Your task to perform on an android device: After making changes in this form I want to view this form, so take a preview of this form in the Jotform app.
Image 0: 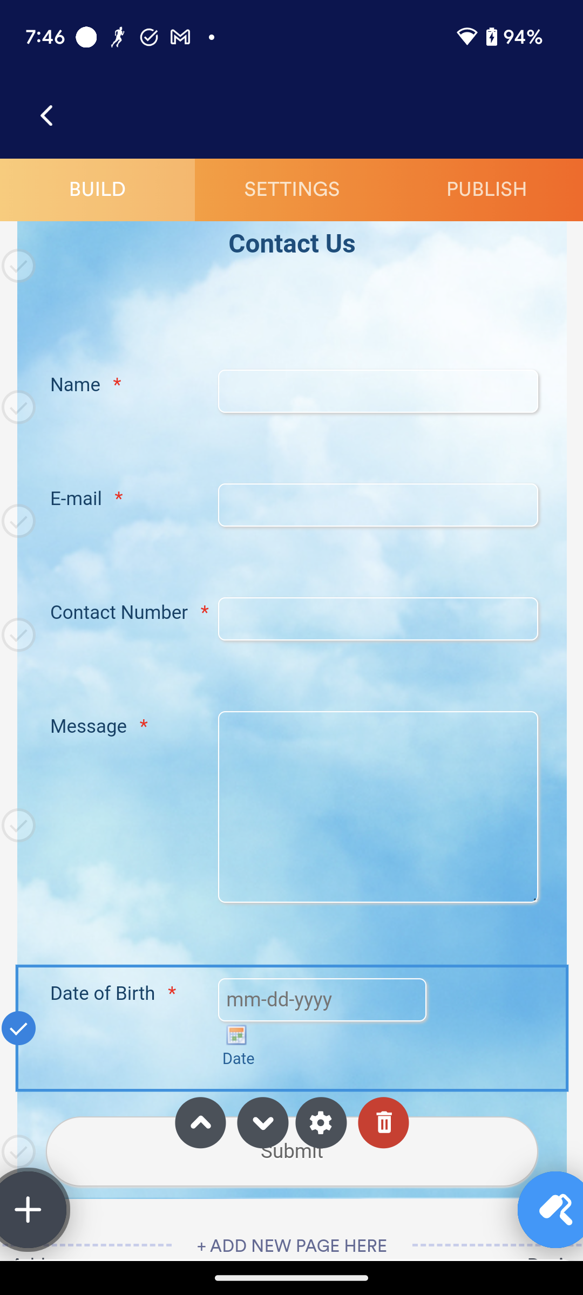
Click on the Publish tab at the top right corner of the screen to view the preview option of this form.
Step 0: click (486, 190)
Image 2: 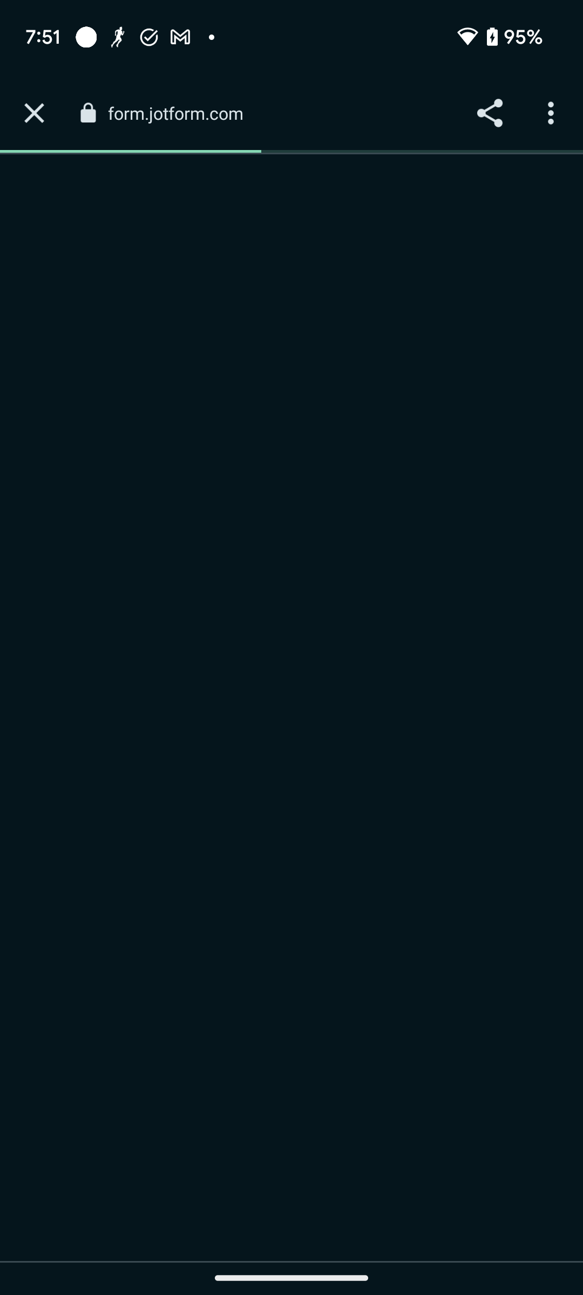
Click on the Preview Form option to view the form.
Step 2: wait